Your task to perform on an android device: I would like to add the red color in a large circle shape
Image 0: 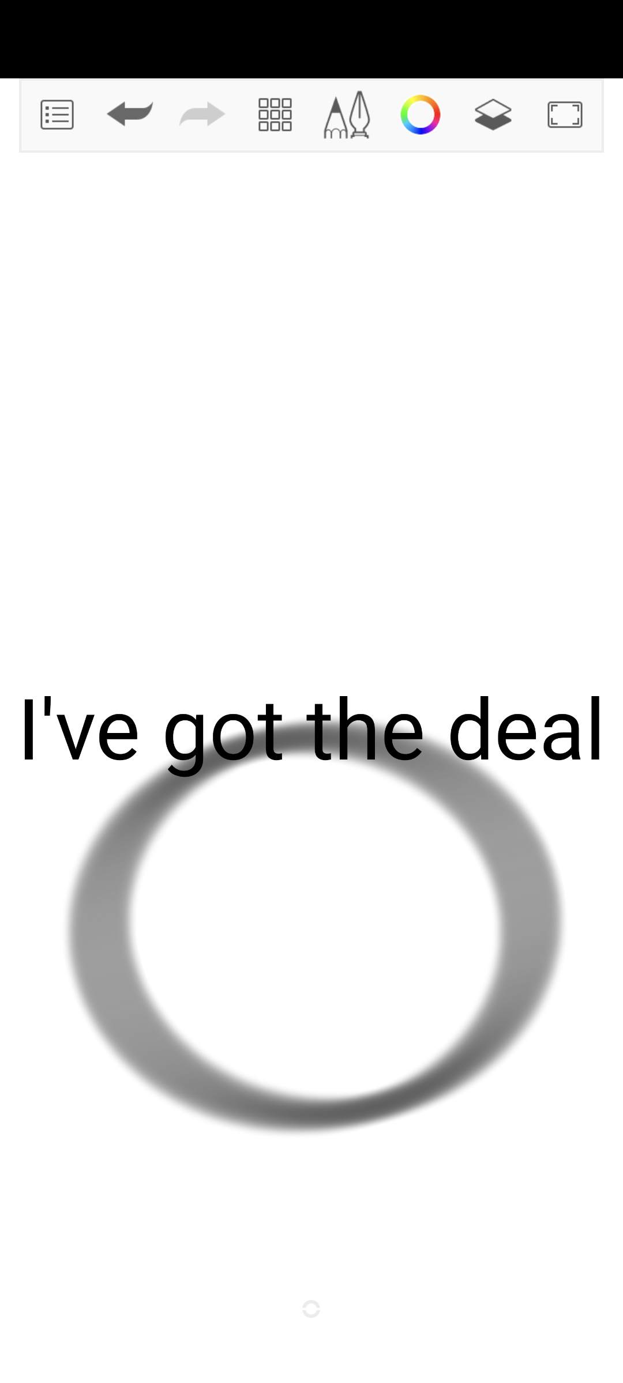
Click on the More icon at the top of the screen
Step 0: click (272, 116)
Image 1: 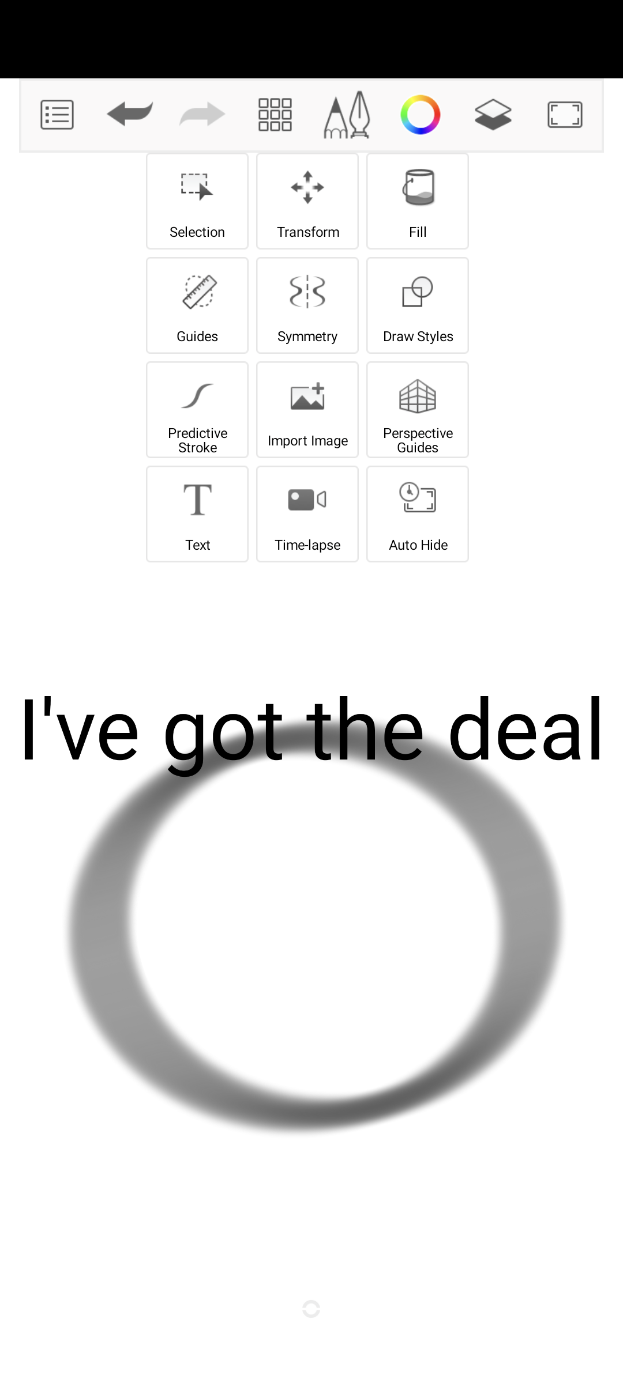
Click on the Fill option
Step 1: click (414, 204)
Image 2: 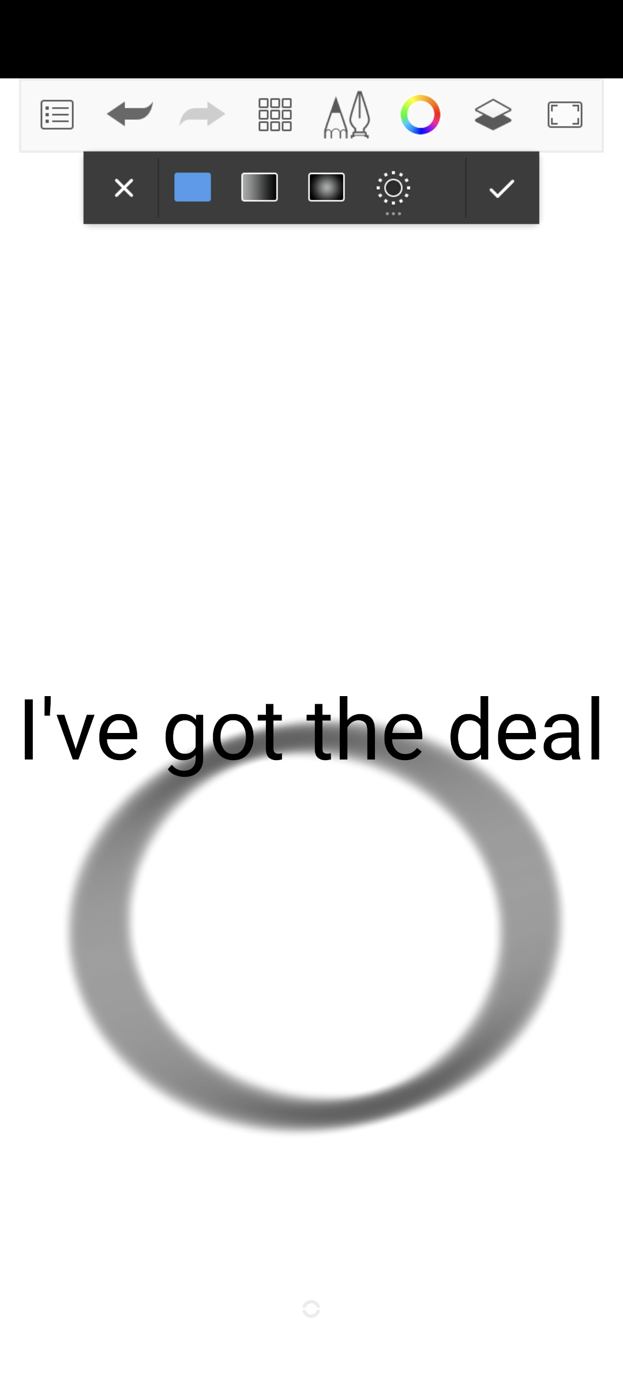
Click on the brightness icon
Step 2: click (392, 189)
Image 3: 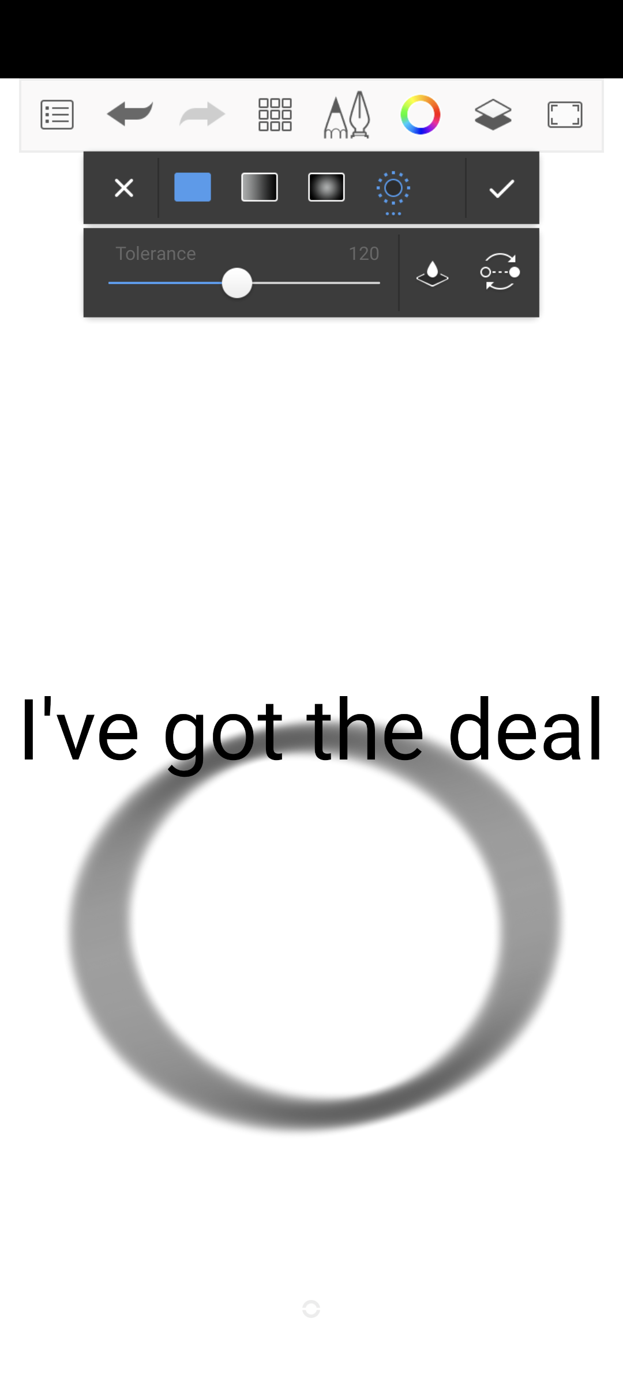
Click on the circle to fill color
Step 3: click (293, 900)
Image 4: 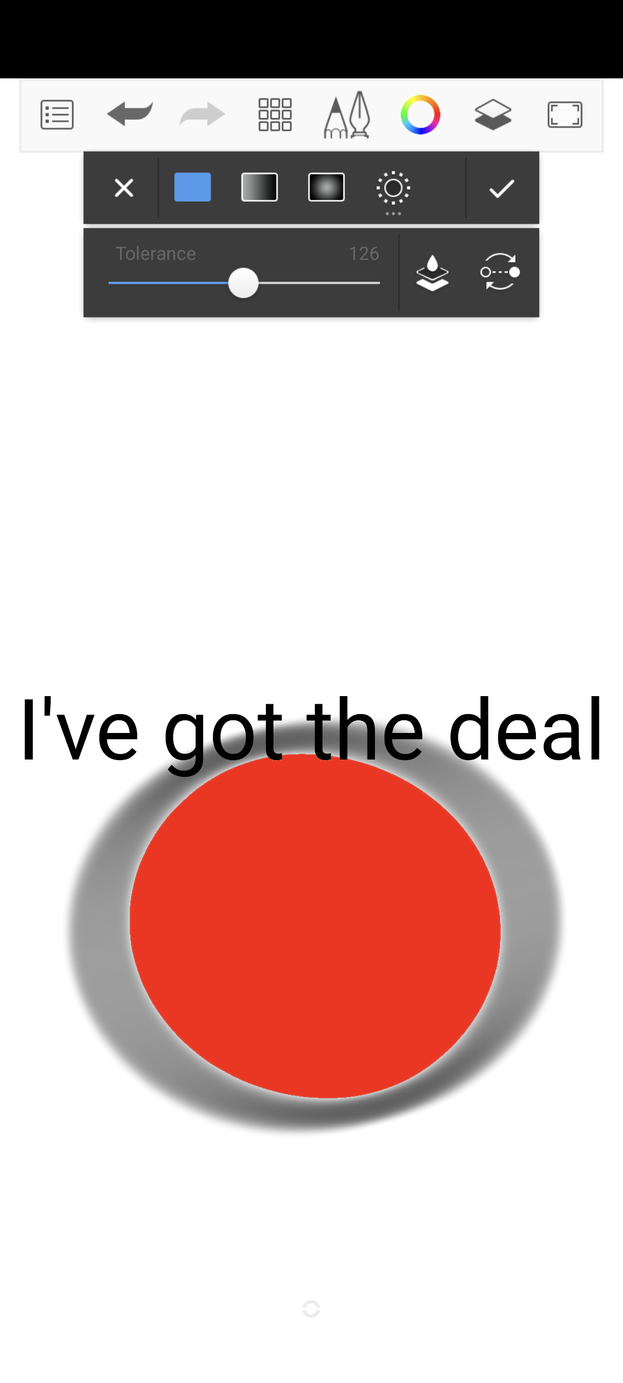
Click on the Tick icon at the top of the screen
Step 4: click (505, 189)